Your task to perform on an android device: Show me the message received by my friend Richard Wagner on the Skype app.
Image 0: 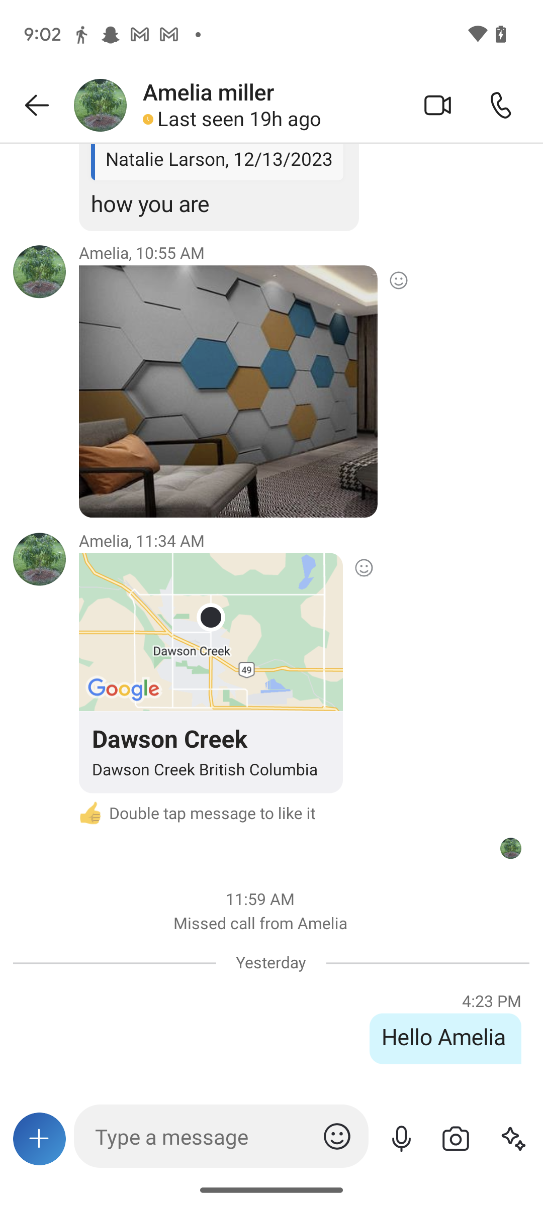
Go back to the home screen of the app.
Step 0: press back button
Image 1: 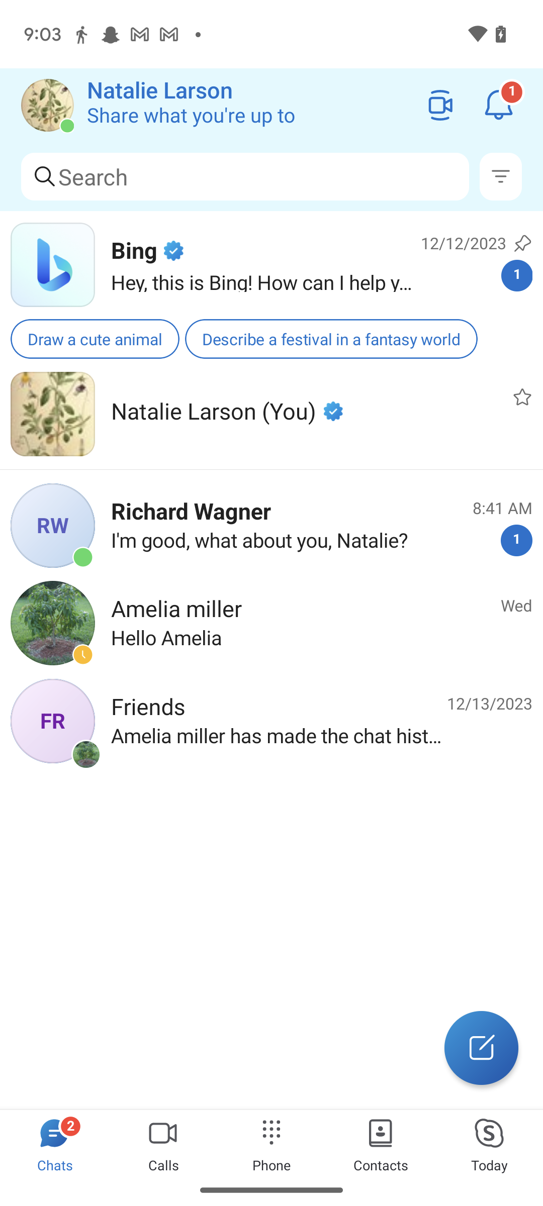
Click on the chat of Richard Wagner.
Step 1: click (271, 525)